Your task to perform on an android device: Create a presentation for the client meeting with a Showcase Simple straight business template in the OfficeSuite app. 
Image 0: 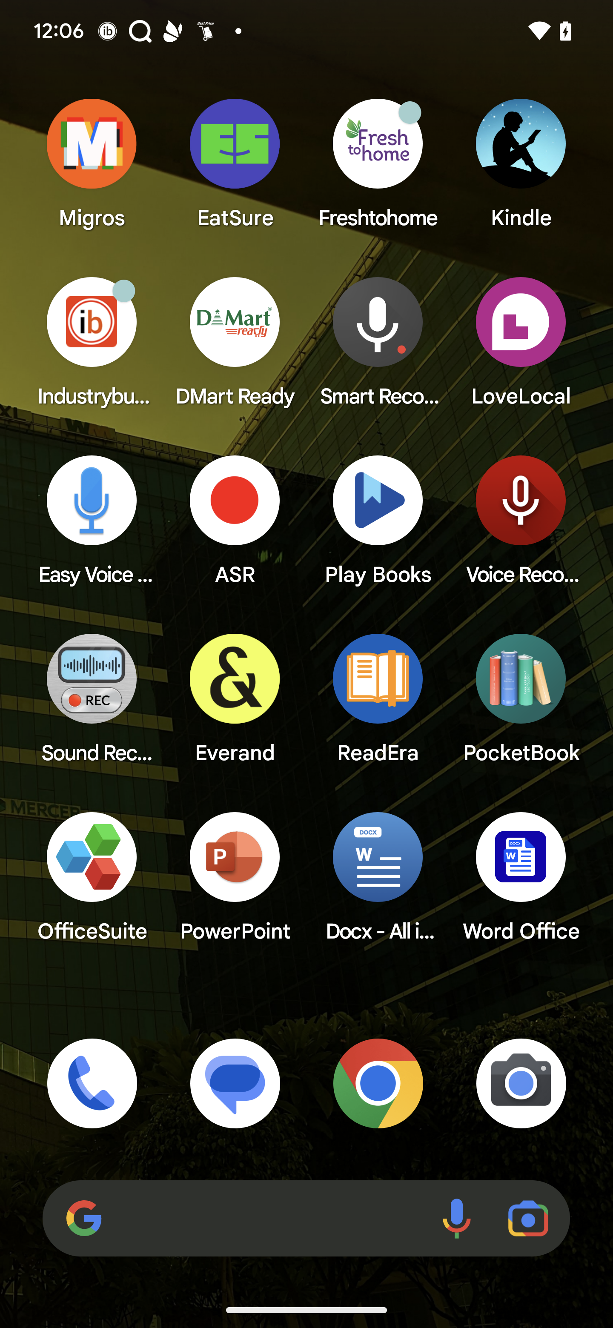
Open OfficeSuite App
Step 0: open app "OfficeSuite"
Image 1: 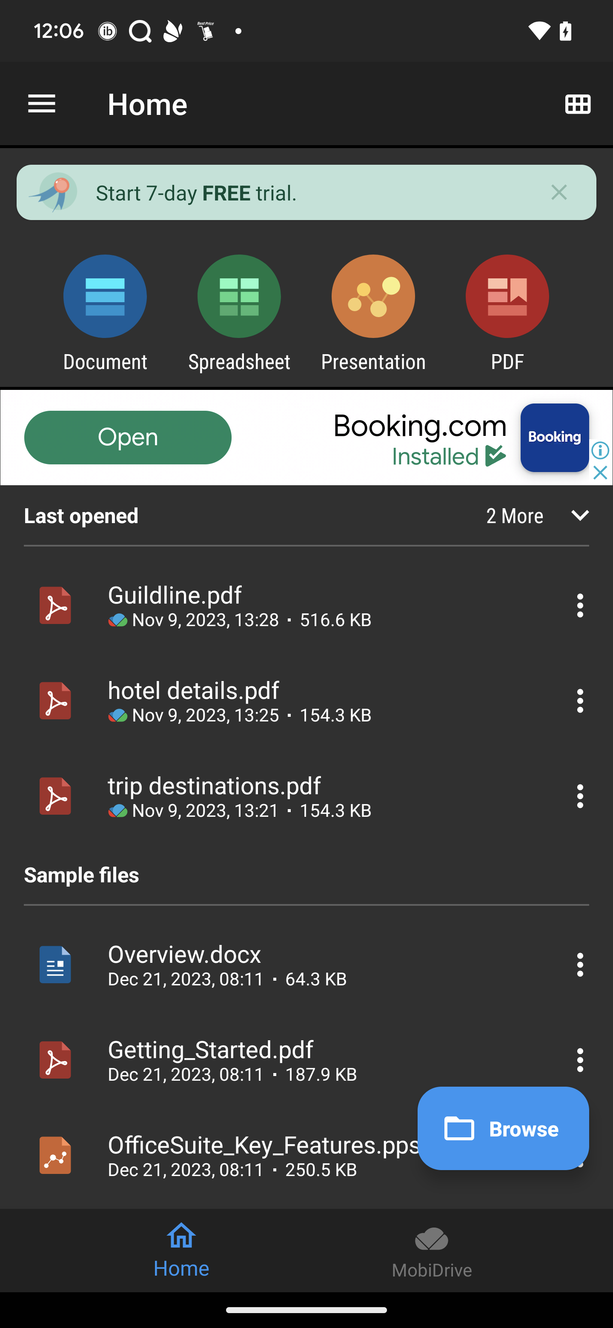
Click on the presentation option
Step 1: click (373, 306)
Image 2: 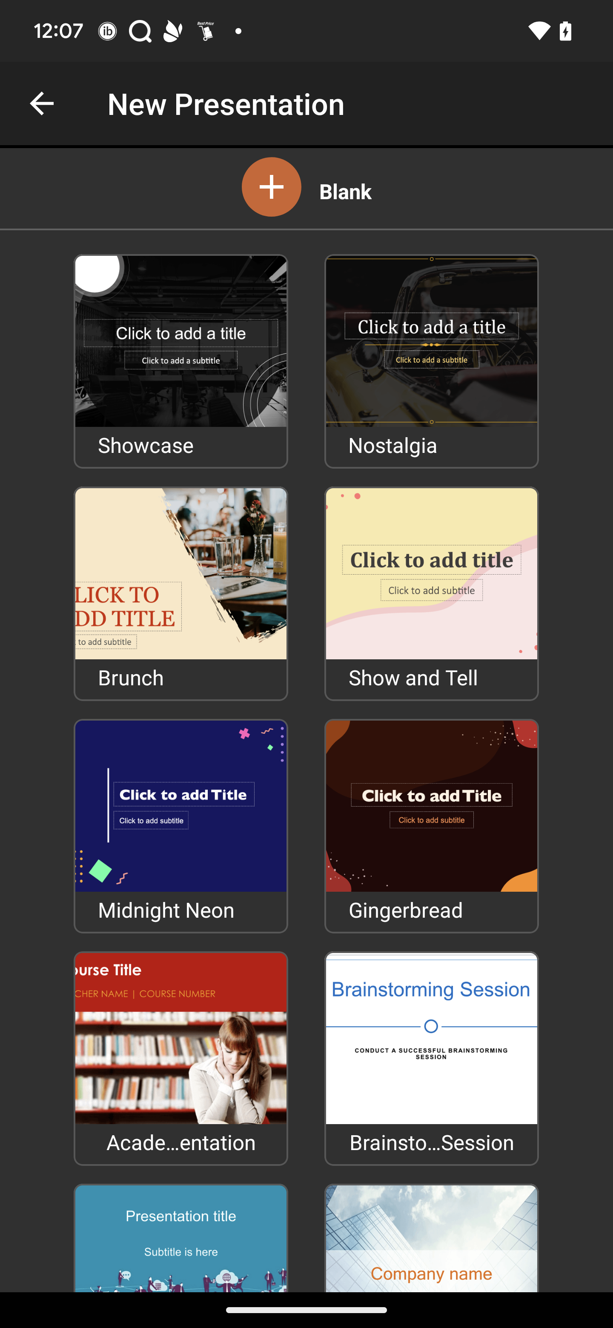
Click on the Showcase option
Step 2: click (157, 313)